Your task to perform on an android device: Compare the Aford Black & Trekking shoes with other brands Hiking shoes on the snapdeal app.
Image 0: 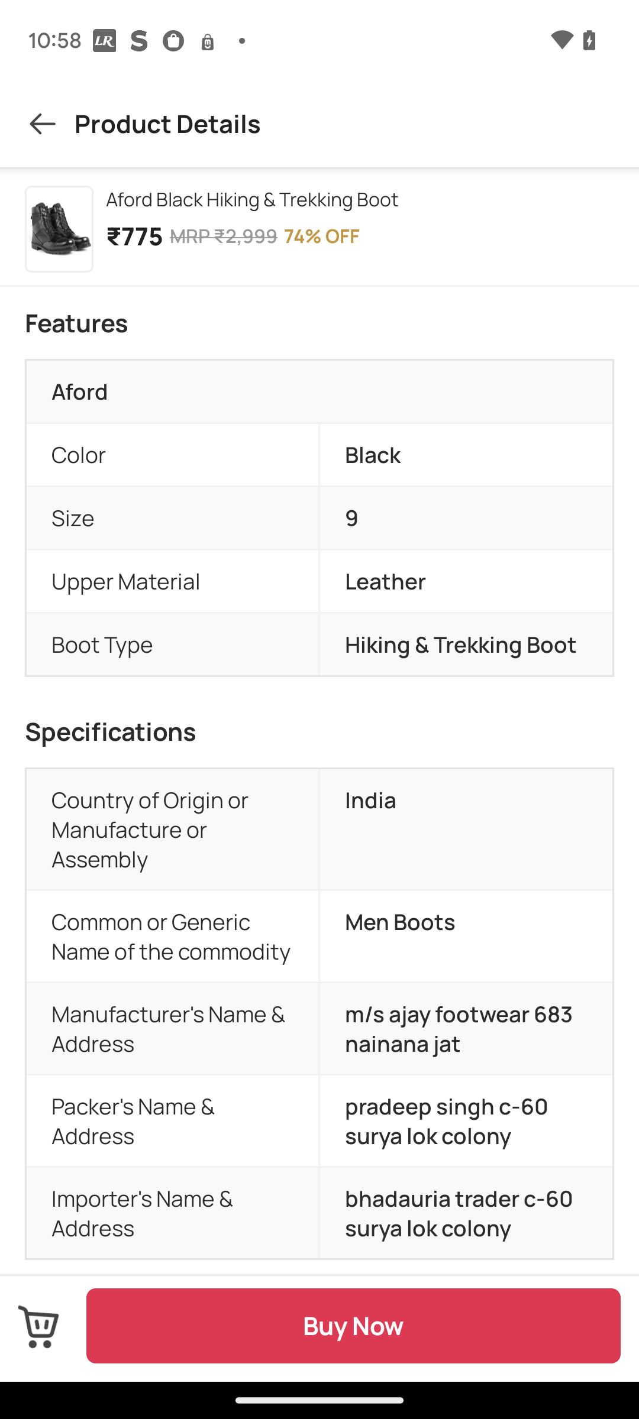
Go back to the previous page.
Step 0: press back button
Image 1: 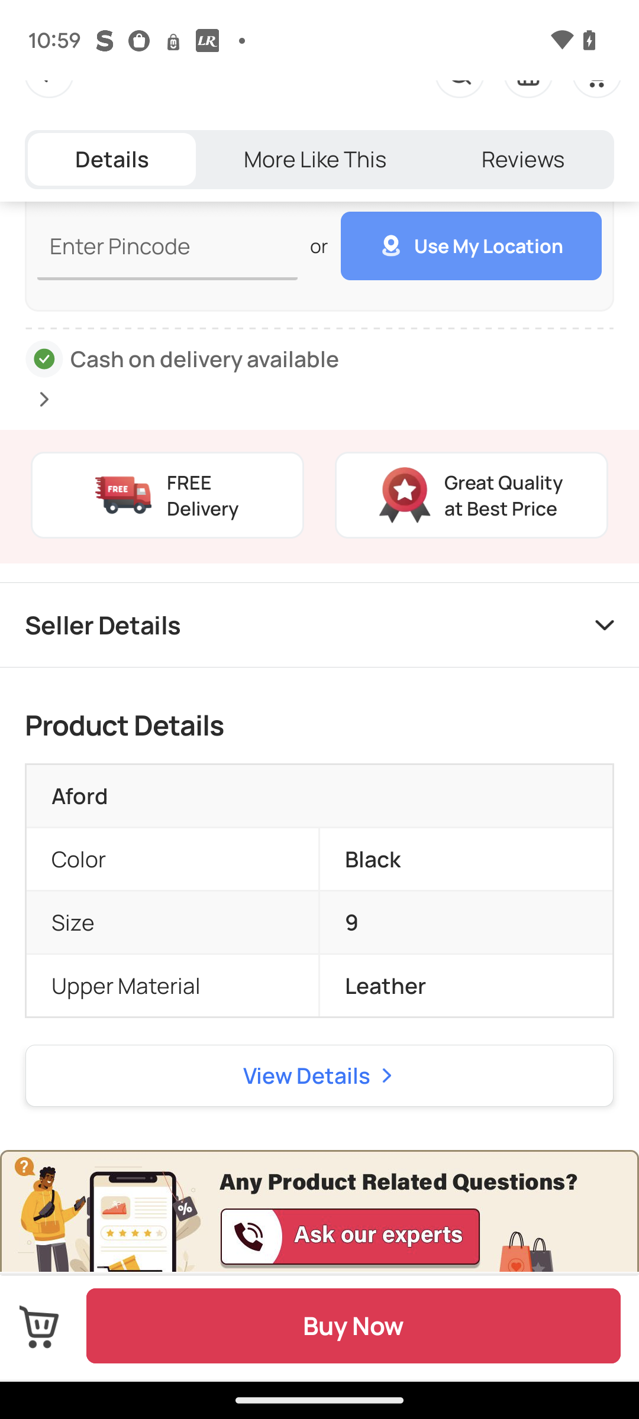
Scroll up
Step 1: scroll down
Image 2: 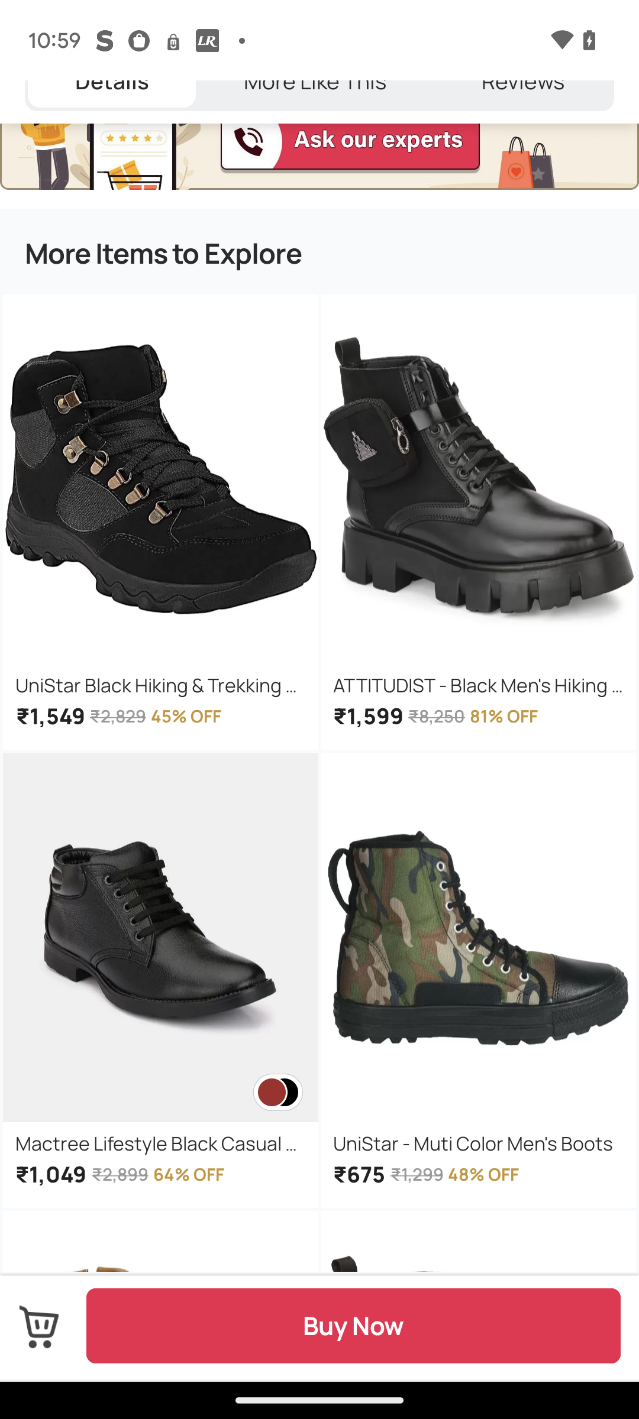
Scroll up
Step 2: scroll down
Image 3: 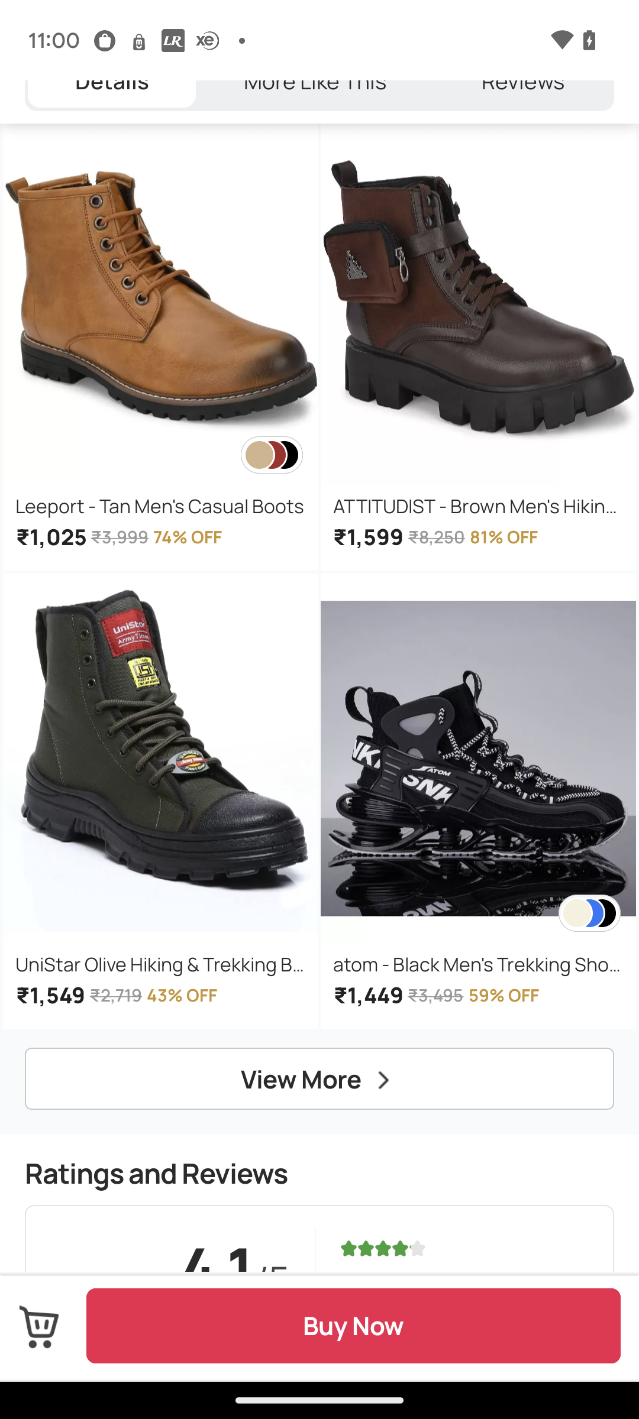
Click on the "View more" tab.
Step 3: click (304, 1078)
Image 4: 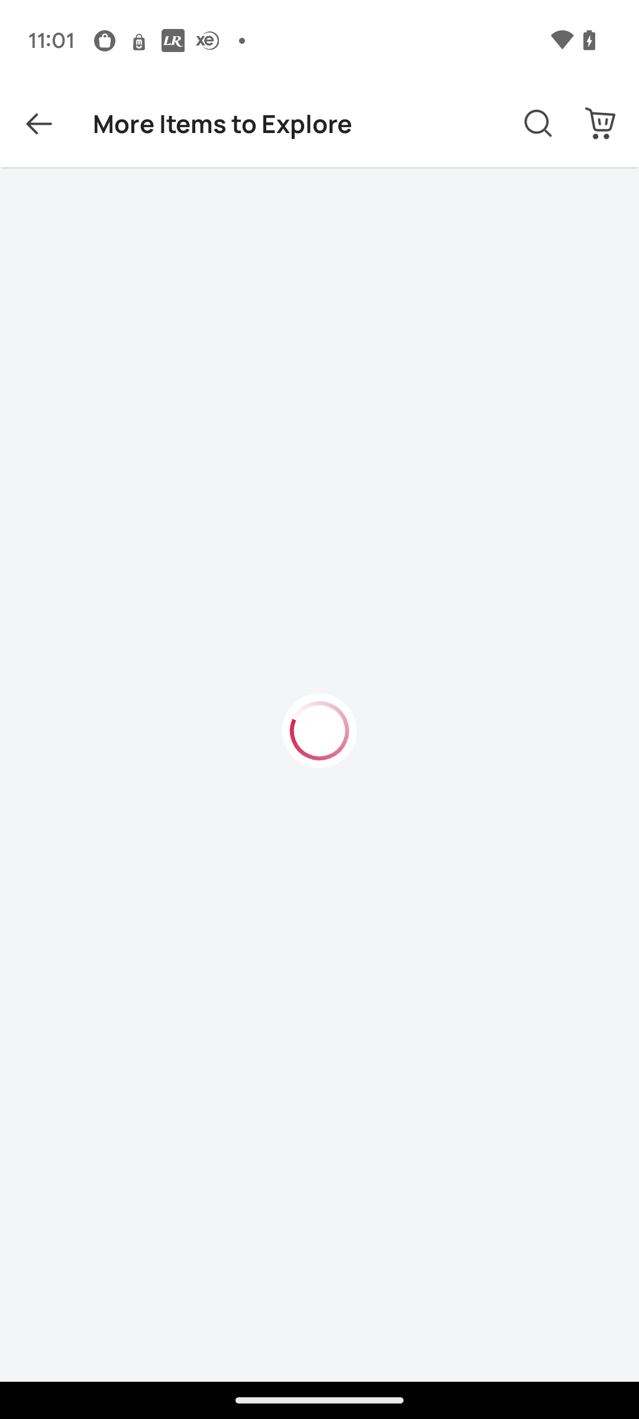
Click on the "View more" tab.
Step 4: wait
Image 5: 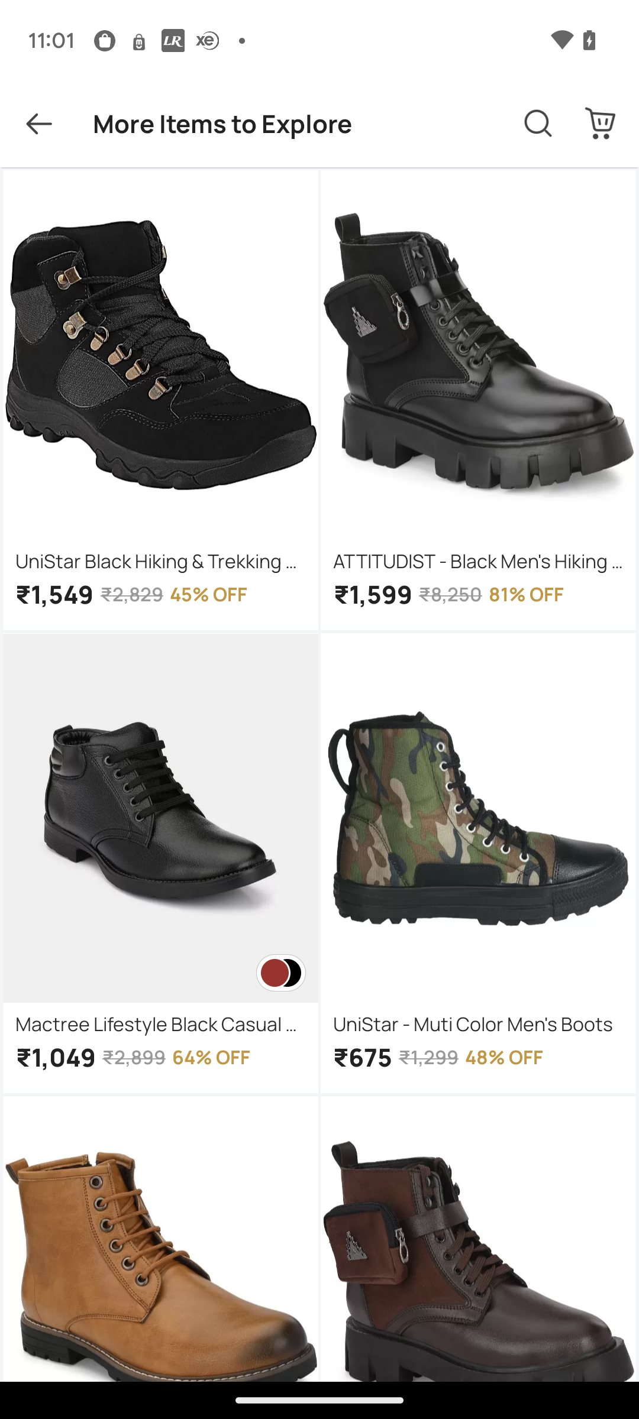
Scroll up
Step 5: scroll down
Image 6: 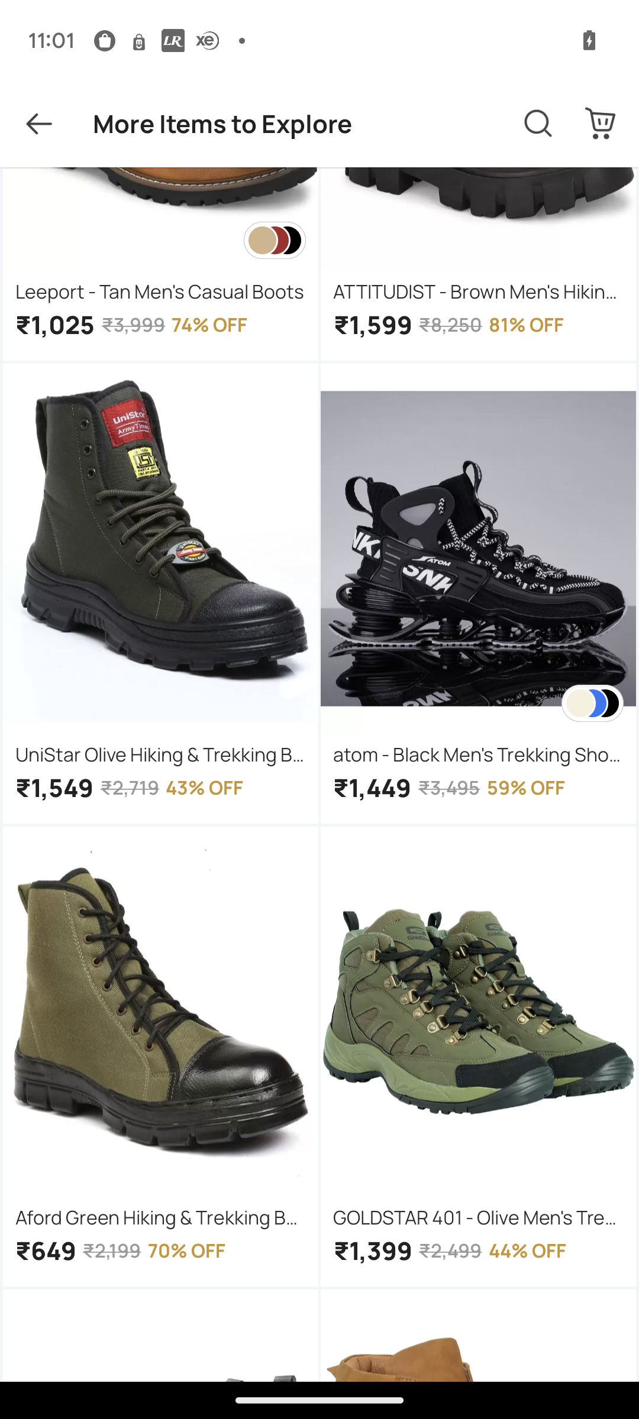
Scroll up
Step 6: scroll down